Your task to perform on an android device: I have to go out with my friends to my favourite restaurant, called Beti Sitti, for dinner, so I want to go through the weather update before stepping out. In the ExaWeather app, check the weather.
Image 0: 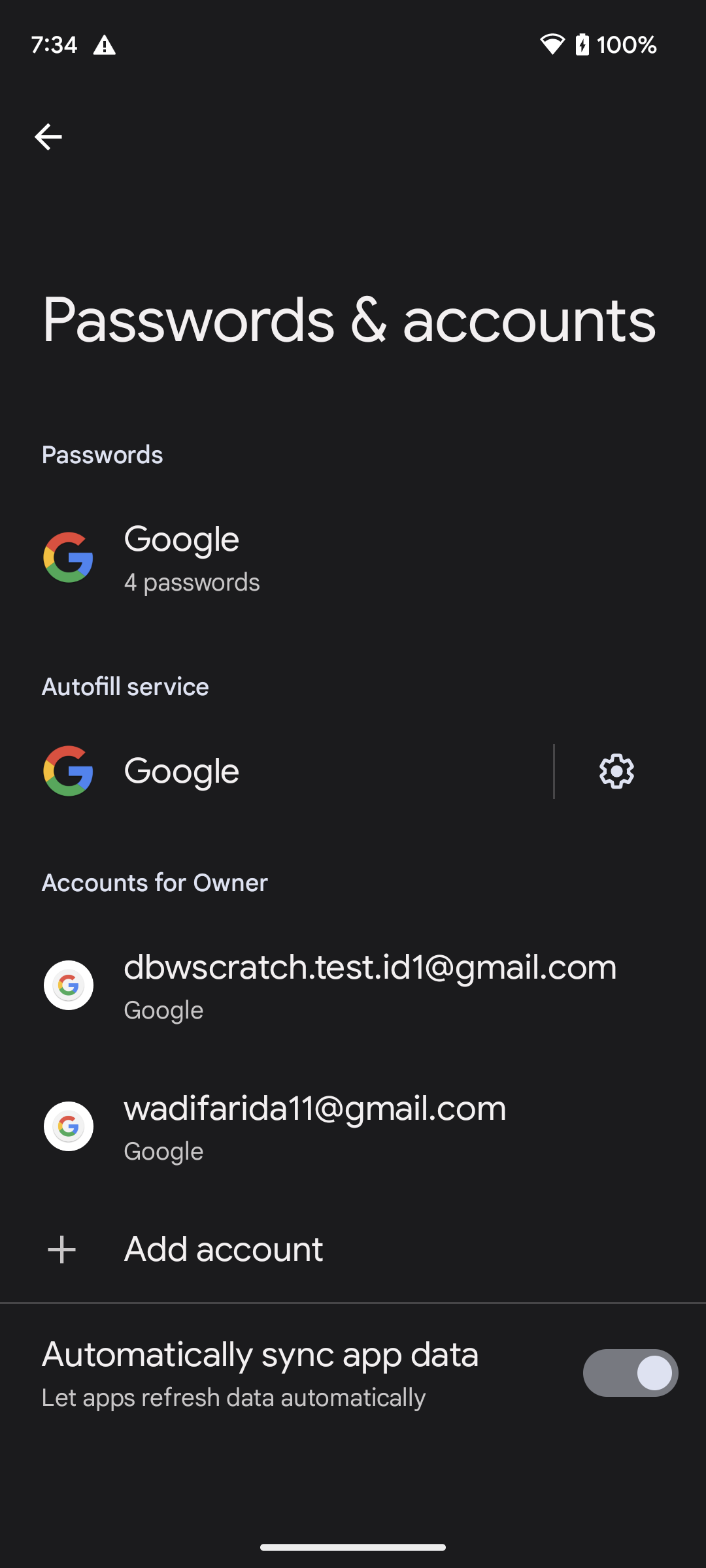
Open the ExaWeather app.
Step 0: open app "ExaWeather"
Image 1: 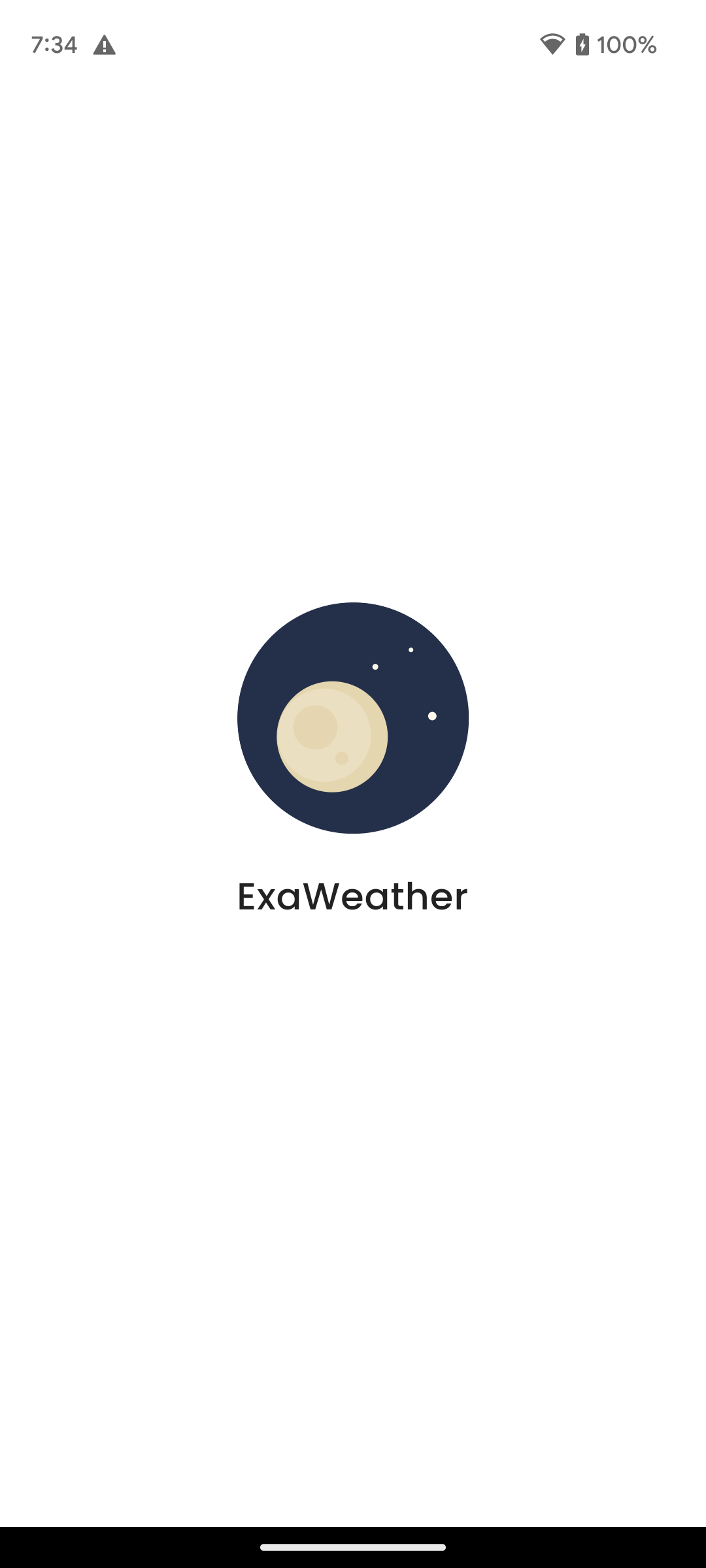
Open the ExaWeather app.
Step 1: wait